Your task to perform on an android device: View the Hair Dryer reviews on the Shopsy app.
Image 0: 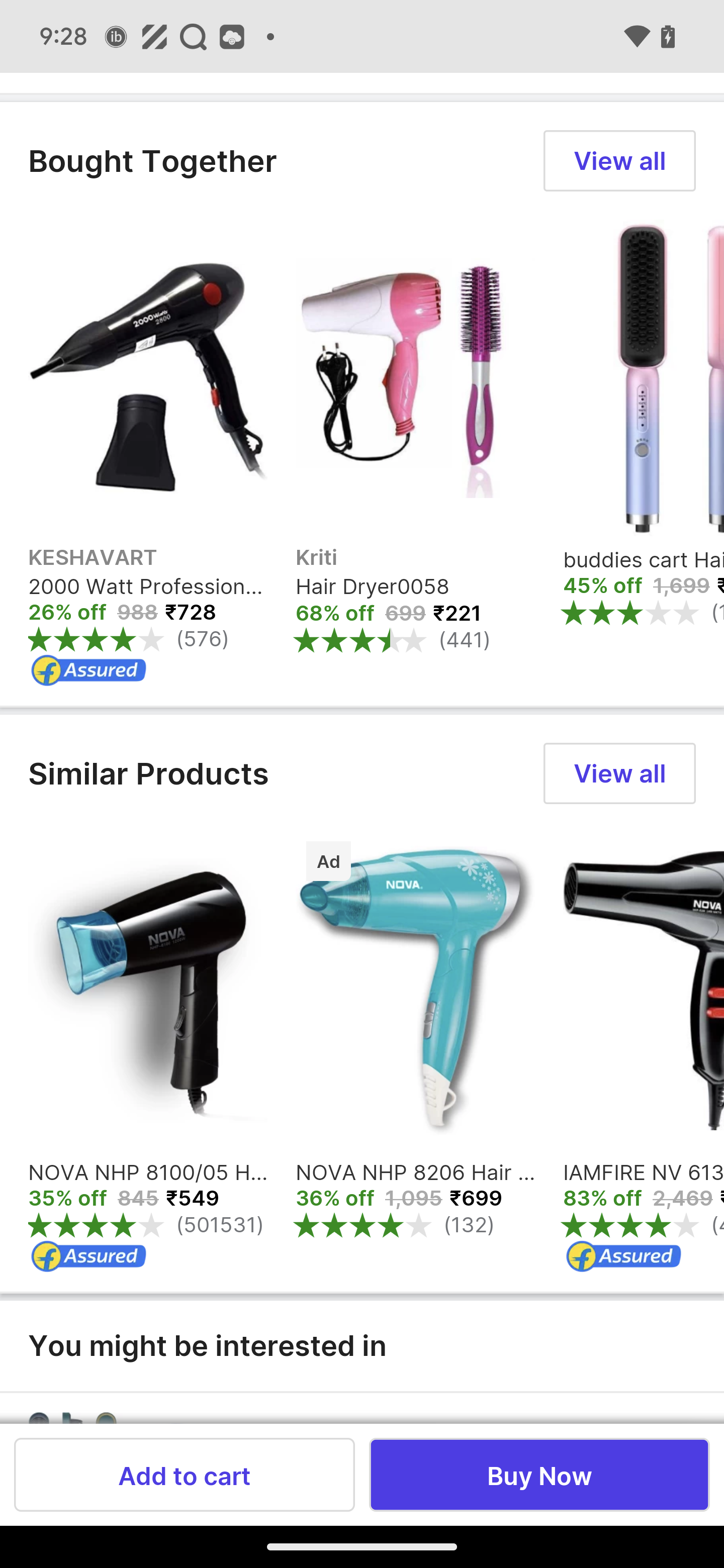
Swipe down on the screen to view the review and rating of the product.
Step 0: scroll up
Image 1: 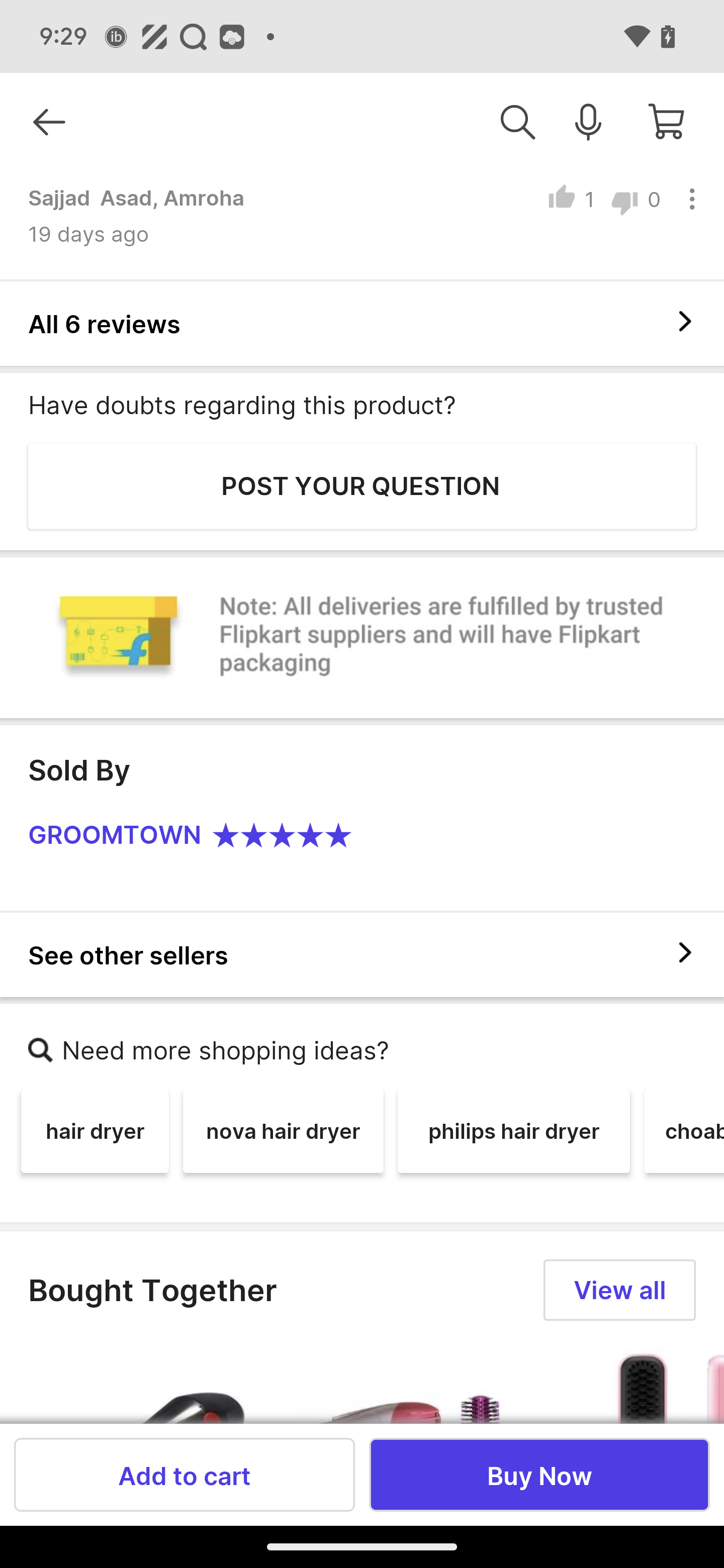
Swipe down on the screen to view the review and rating of the product.
Step 1: scroll up
Image 2: 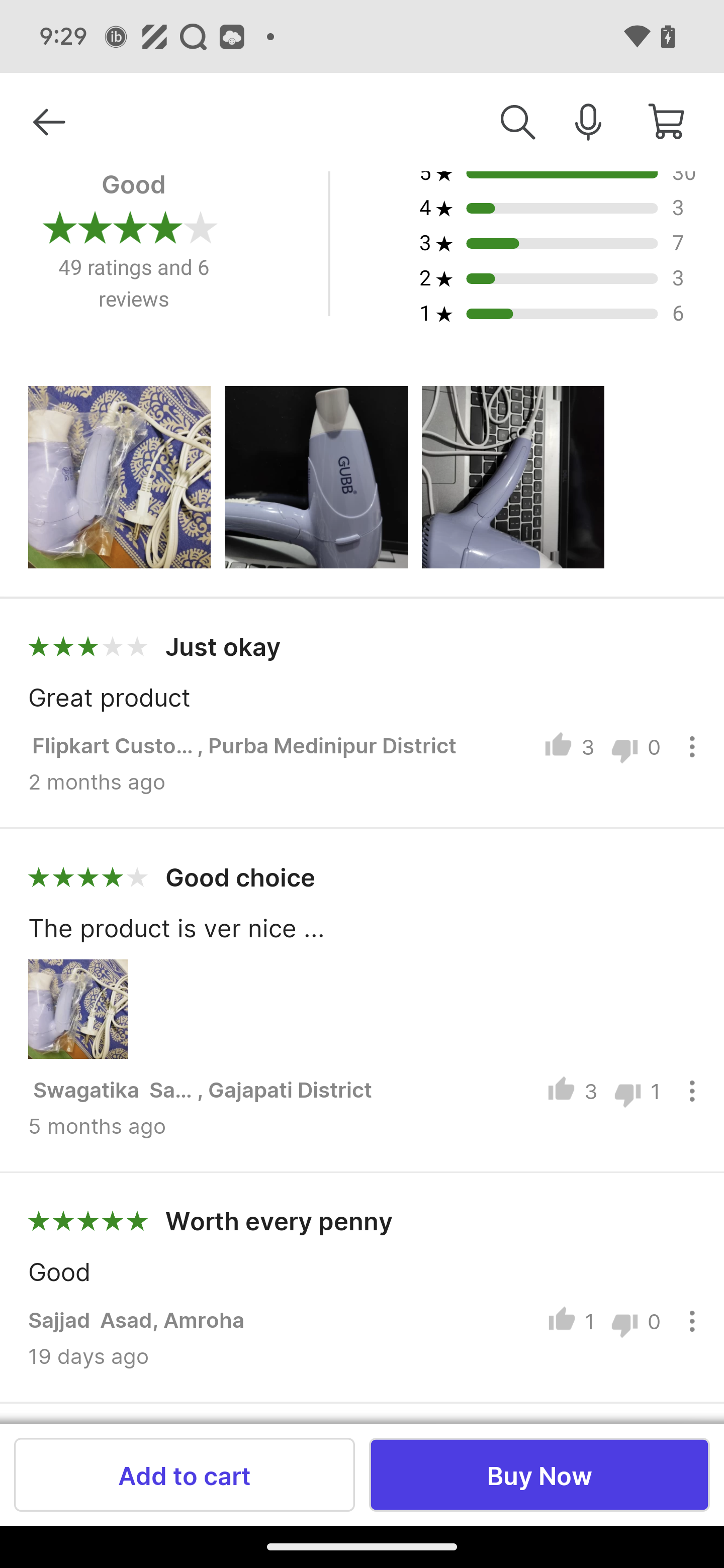
Swipe down on the screen to view the review and rating of the product.
Step 2: scroll up